Your task to perform on an android device:  add Blinds transition between slides of first slide in Zoho Show app
Image 0: 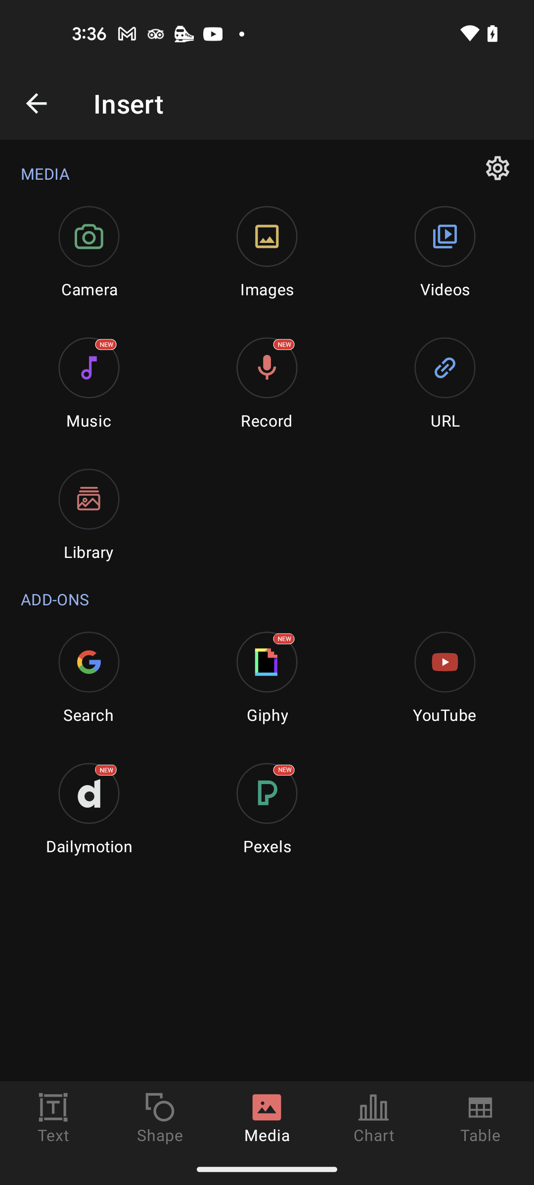
Open Zoho Show app
Step 0: open app "Show"
Image 1: 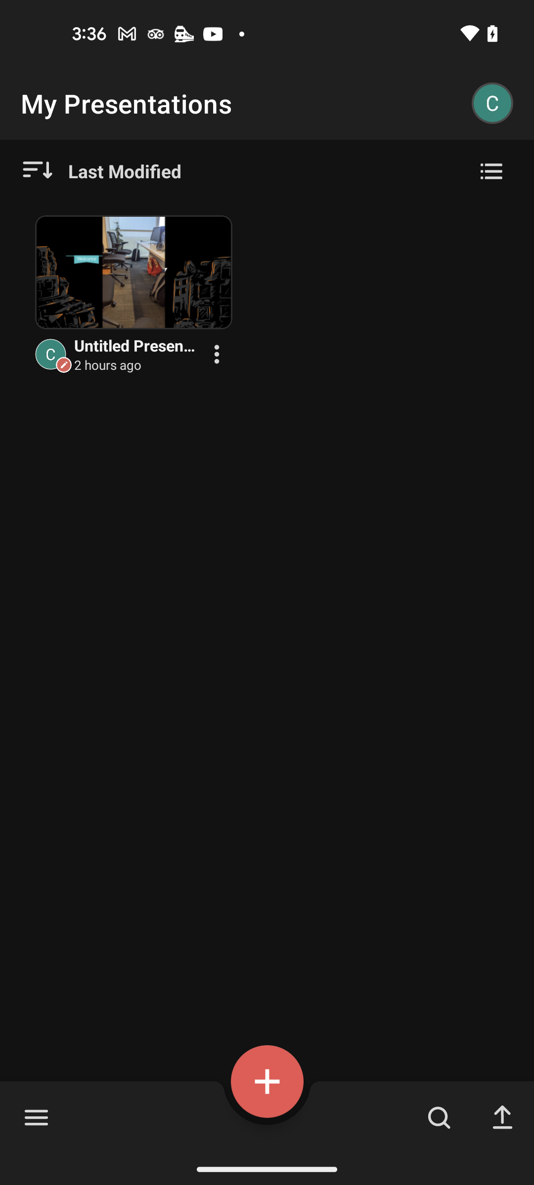
Open the first file
Step 1: click (133, 302)
Image 2: 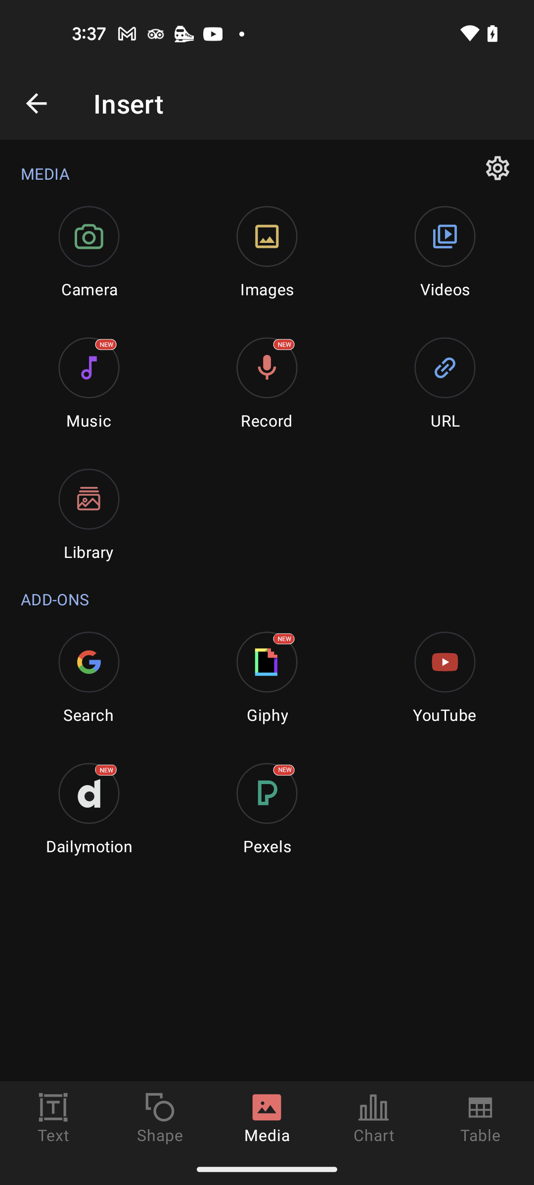
Go to the previous page
Step 2: press back button
Image 3: 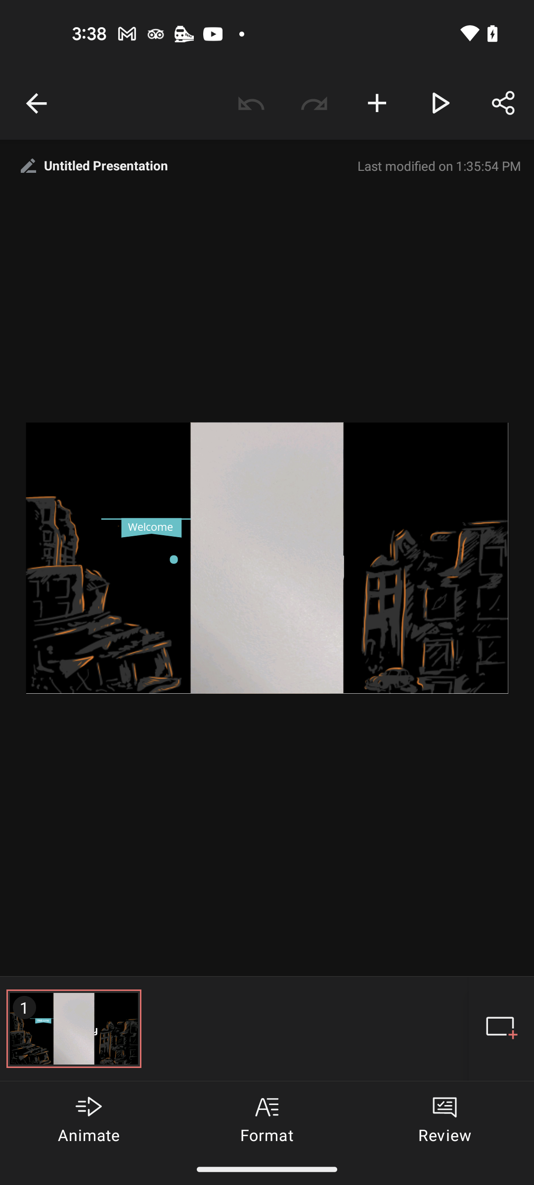
Click on Animate option
Step 3: click (89, 1117)
Image 4: 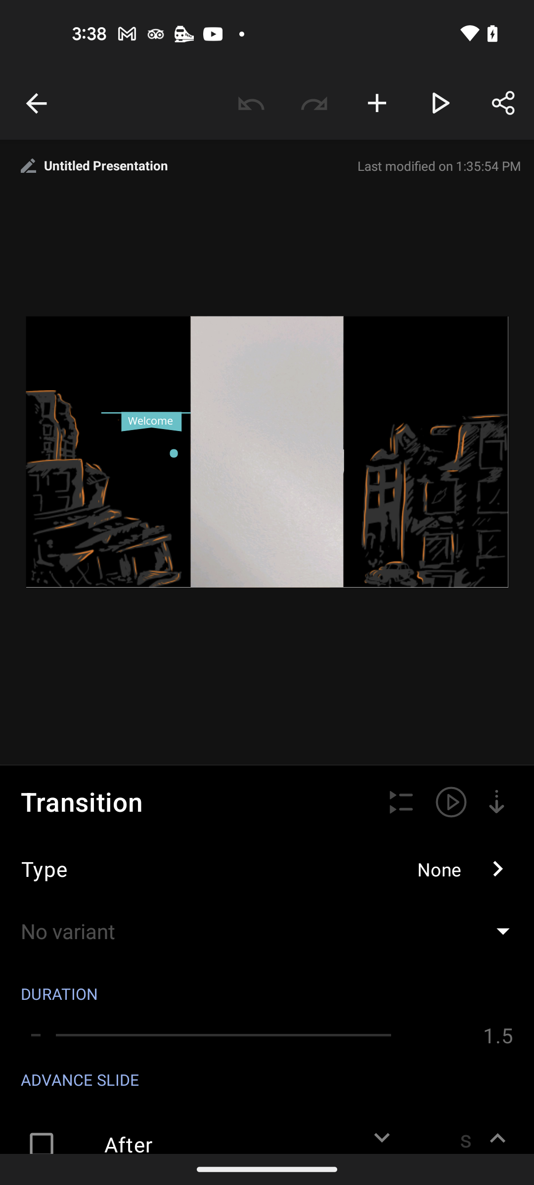
Click on Type option
Step 4: click (267, 869)
Image 5: 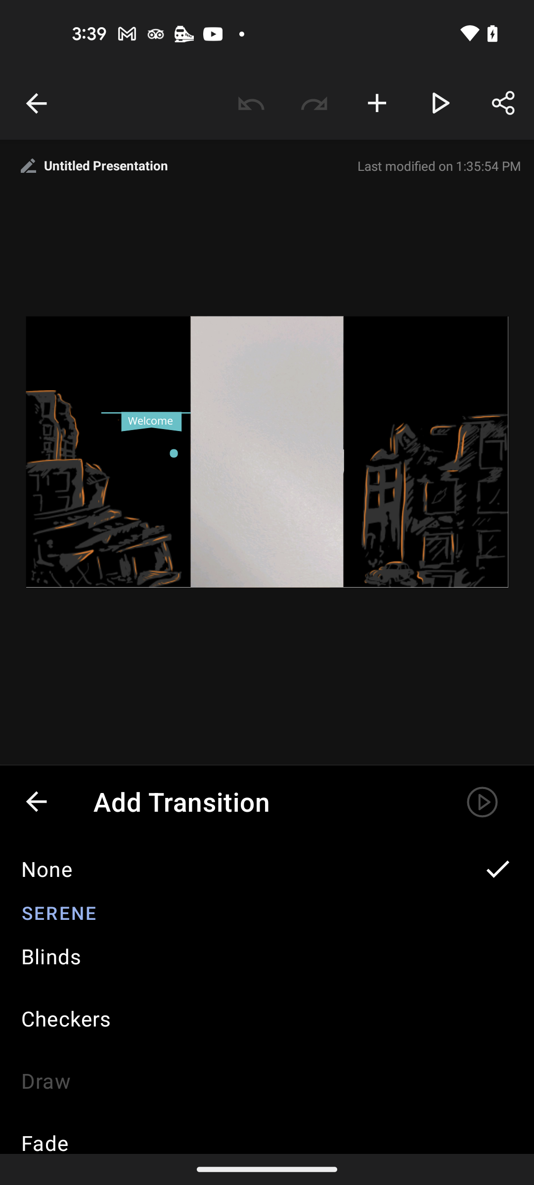
Select Blinds transition
Step 5: click (267, 956)
Image 6: 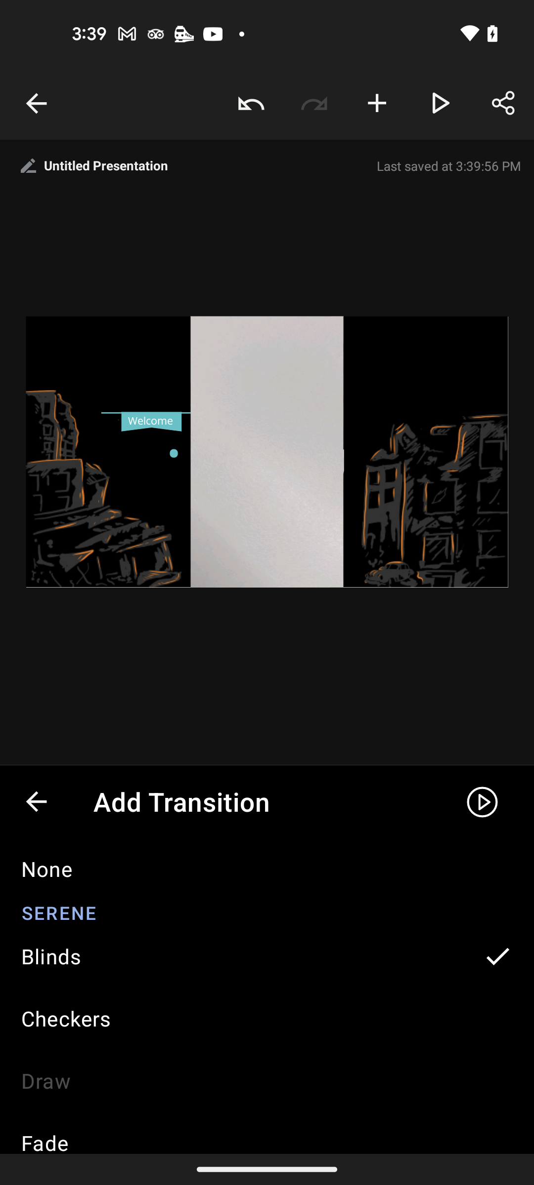
Click on the play button
Step 6: click (482, 802)